Your task to perform on an android device: I want to look for a hand tools flexible ratchet because i want to fit some furniture of my house in the DHgate app
Image 0: 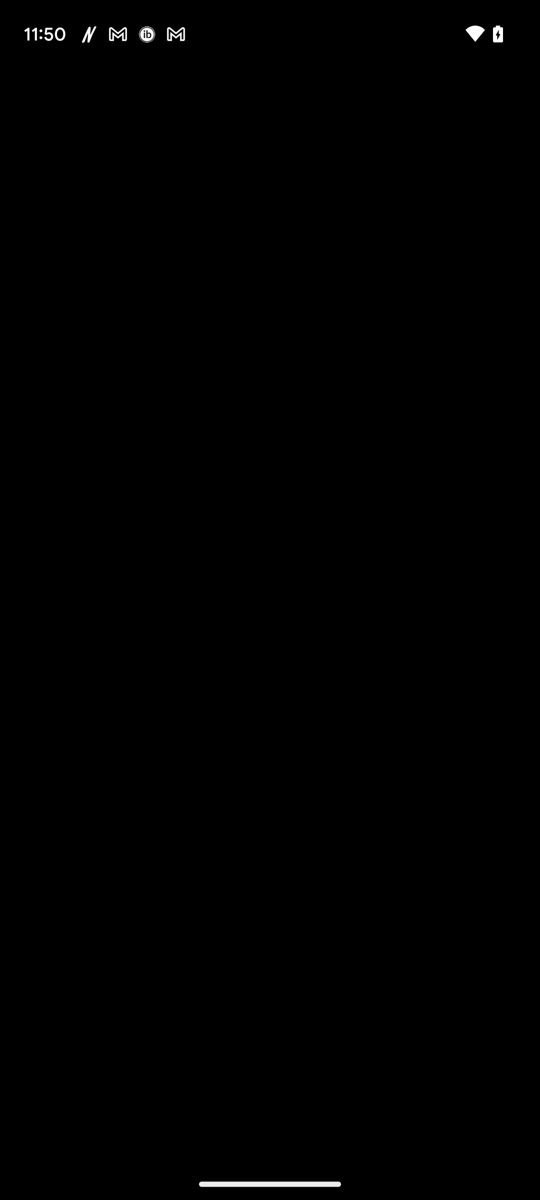
Open the DHgate app
Step 0: open app "DHgate"
Image 1: 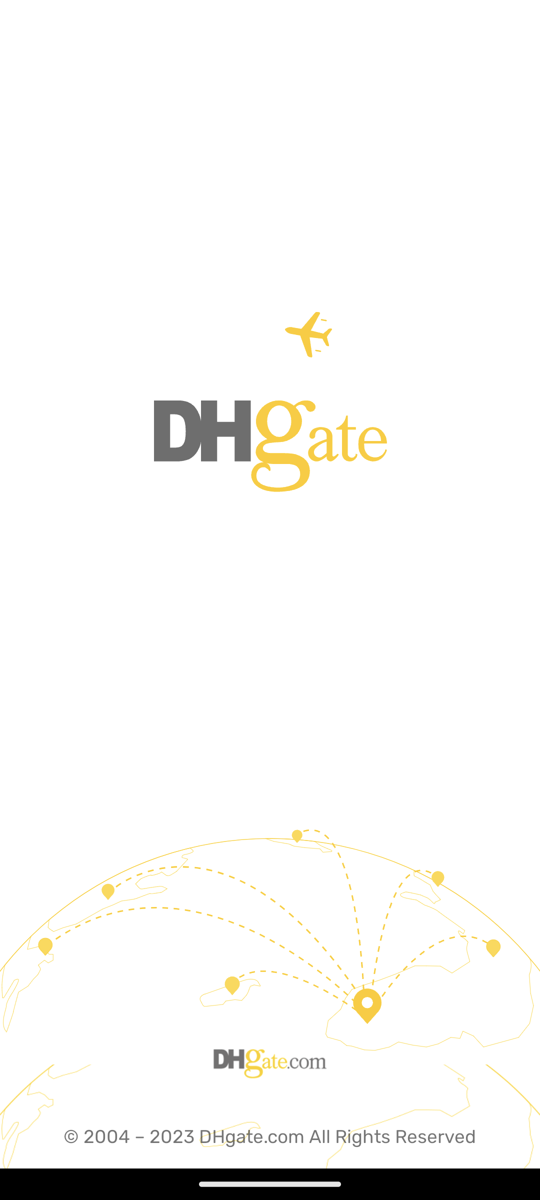
Open the DHgate app
Step 1: wait
Image 2: 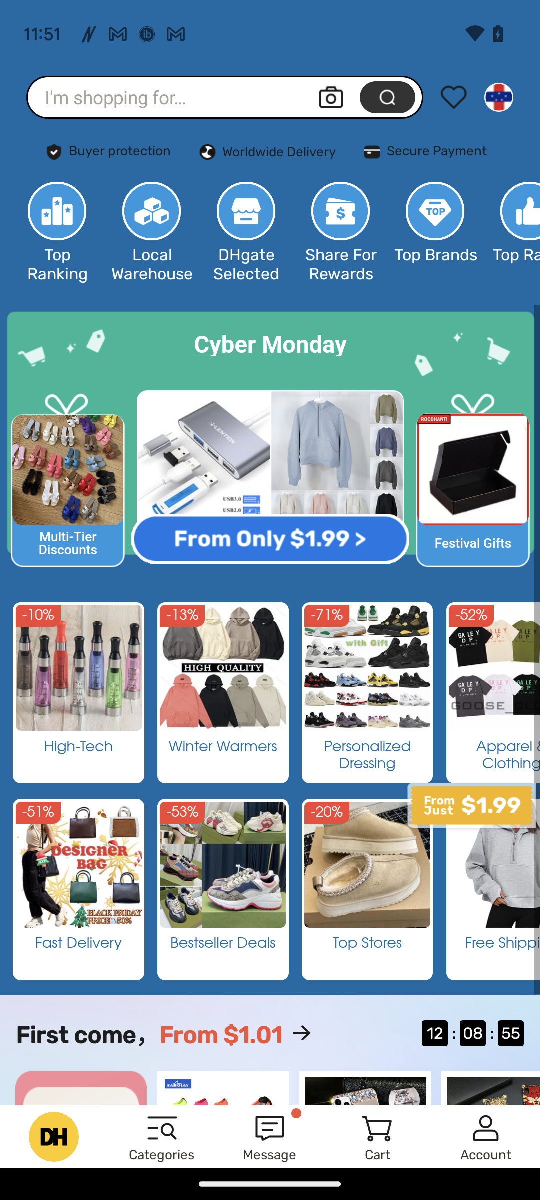
Click on the search bar 
Step 2: click (172, 97)
Image 3: 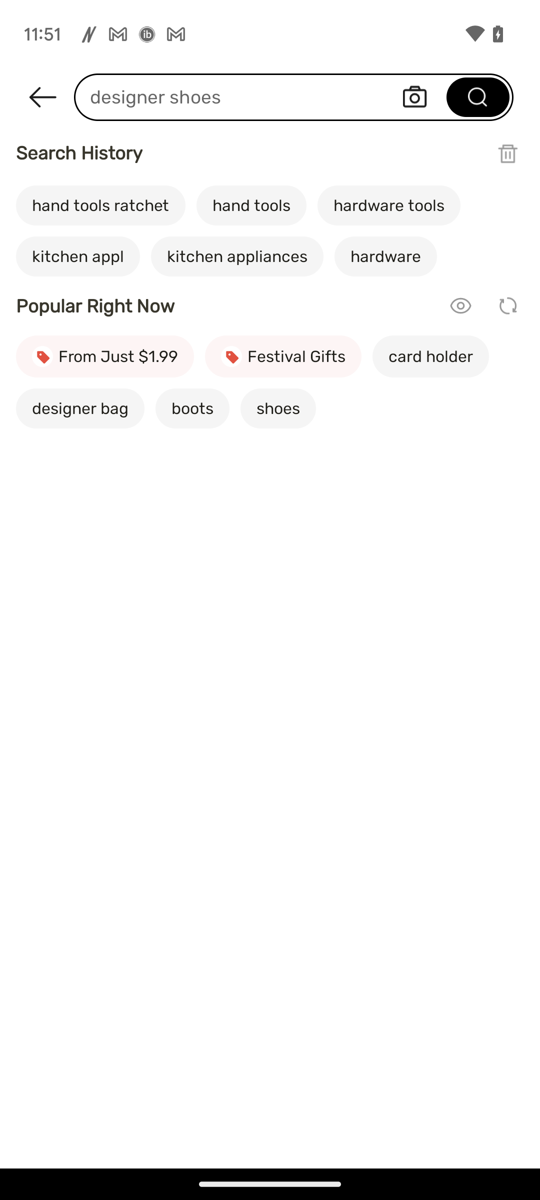
Click on the search bar 
Step 3: wait
Image 4: 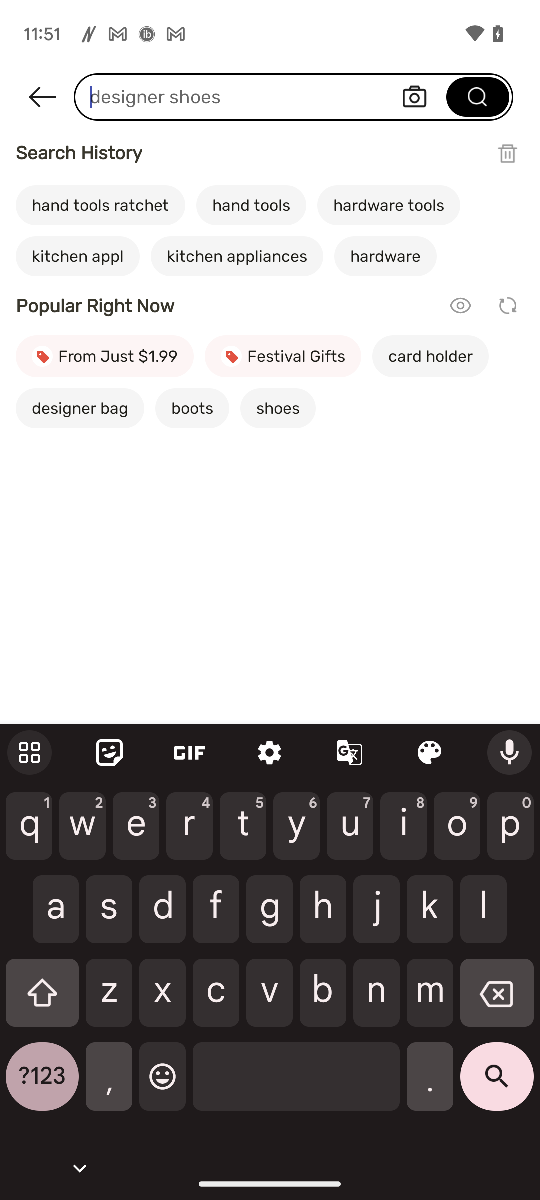
Type hand tools flexible ratchet in search bar
Step 4: type "hand tools flexible ratchet"
Image 5: 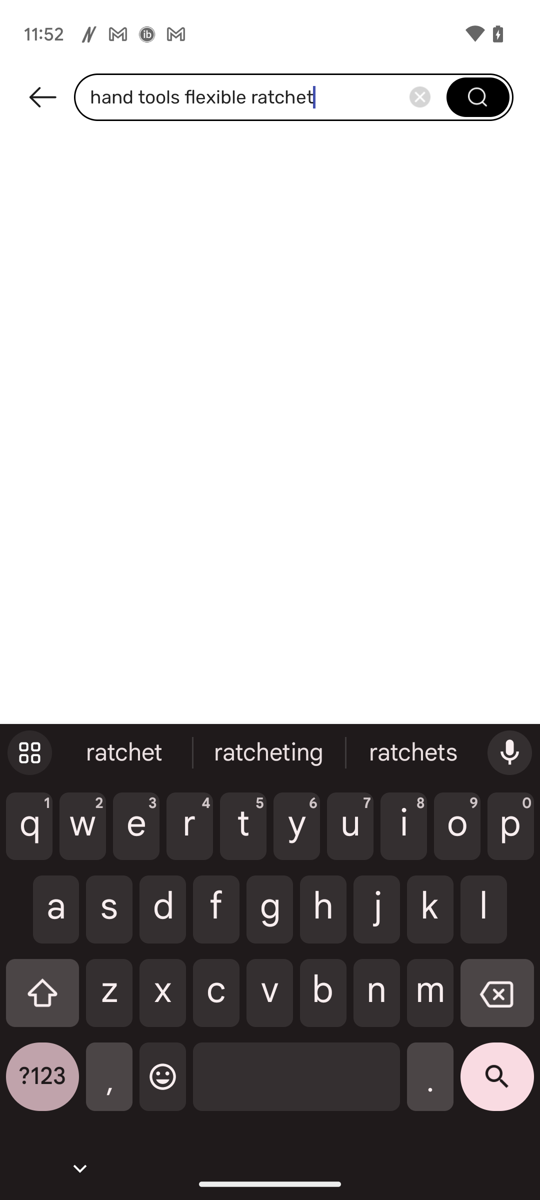
Click on the search key
Step 5: click (497, 1084)
Image 6: 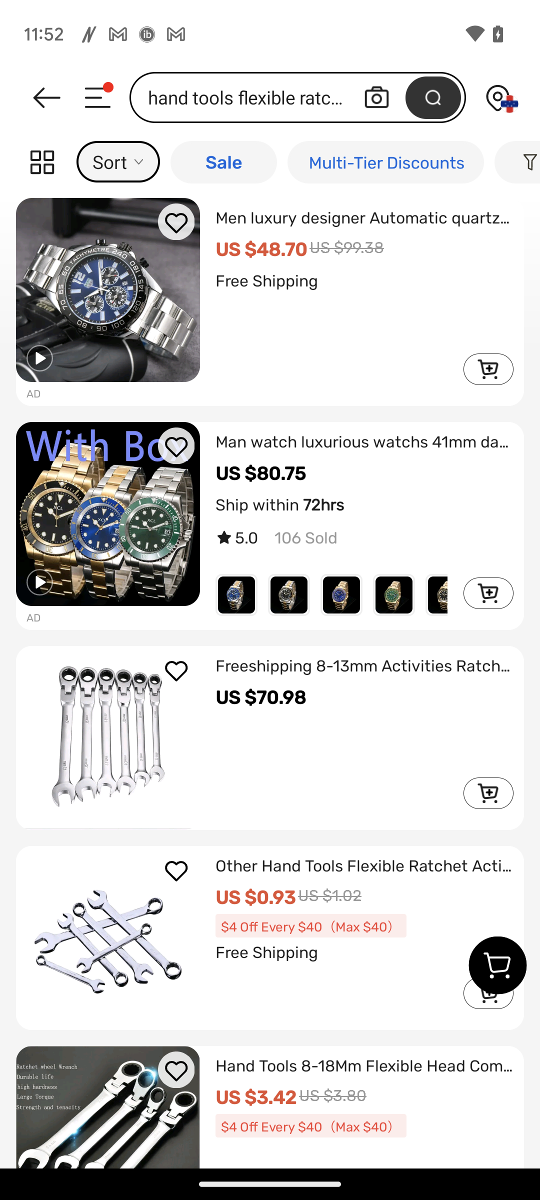
Click on the search key
Step 6: wait